Your task to perform on an android device: I want to hear the song "Oye Como Va" that I have recorded, so play the audio that I recorded on "Friday at 12:22 PM" for me and rewind it by 10 seconds on the Recorder app.
Image 0: 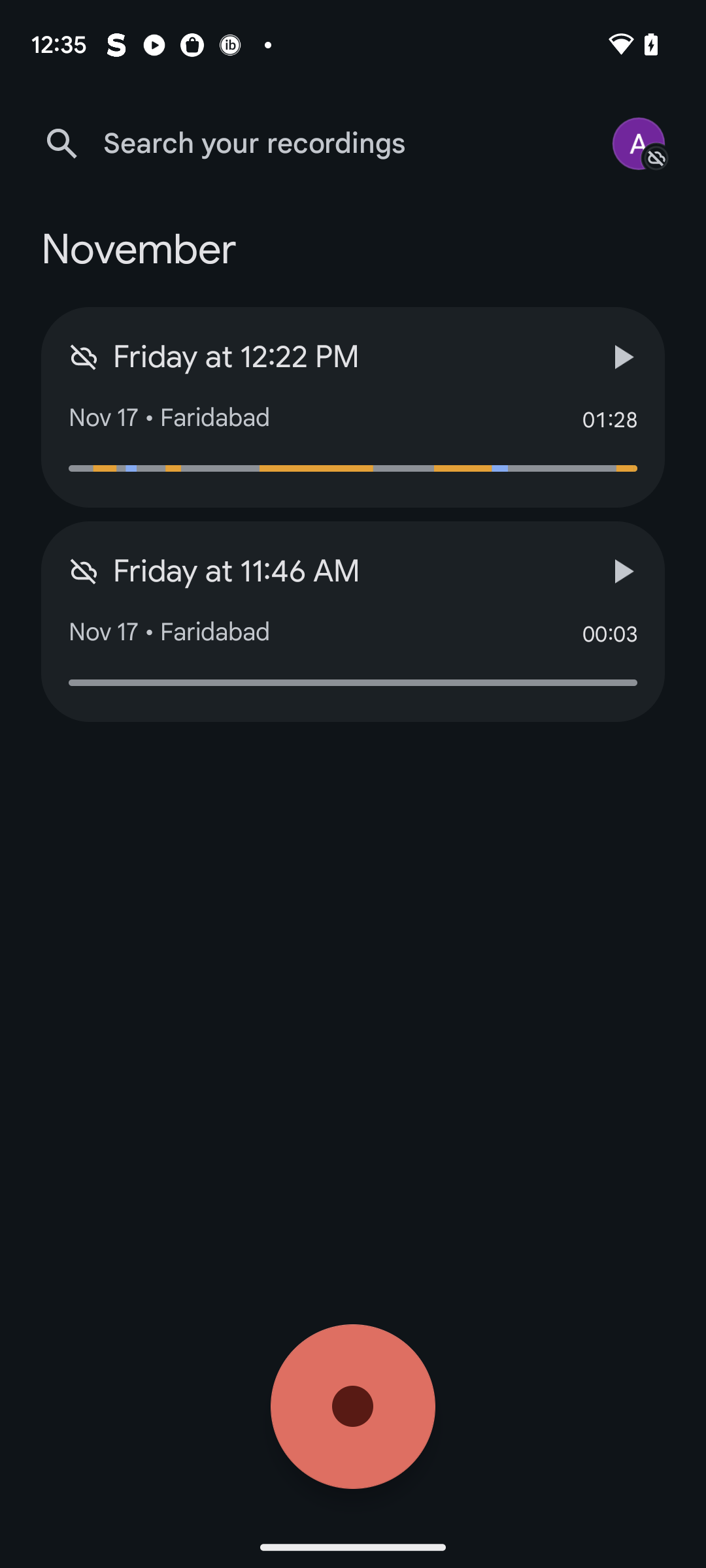
Click on the audio recording, which was recorded on Friday at 12:22 p.m.
Step 0: click (352, 407)
Image 1: 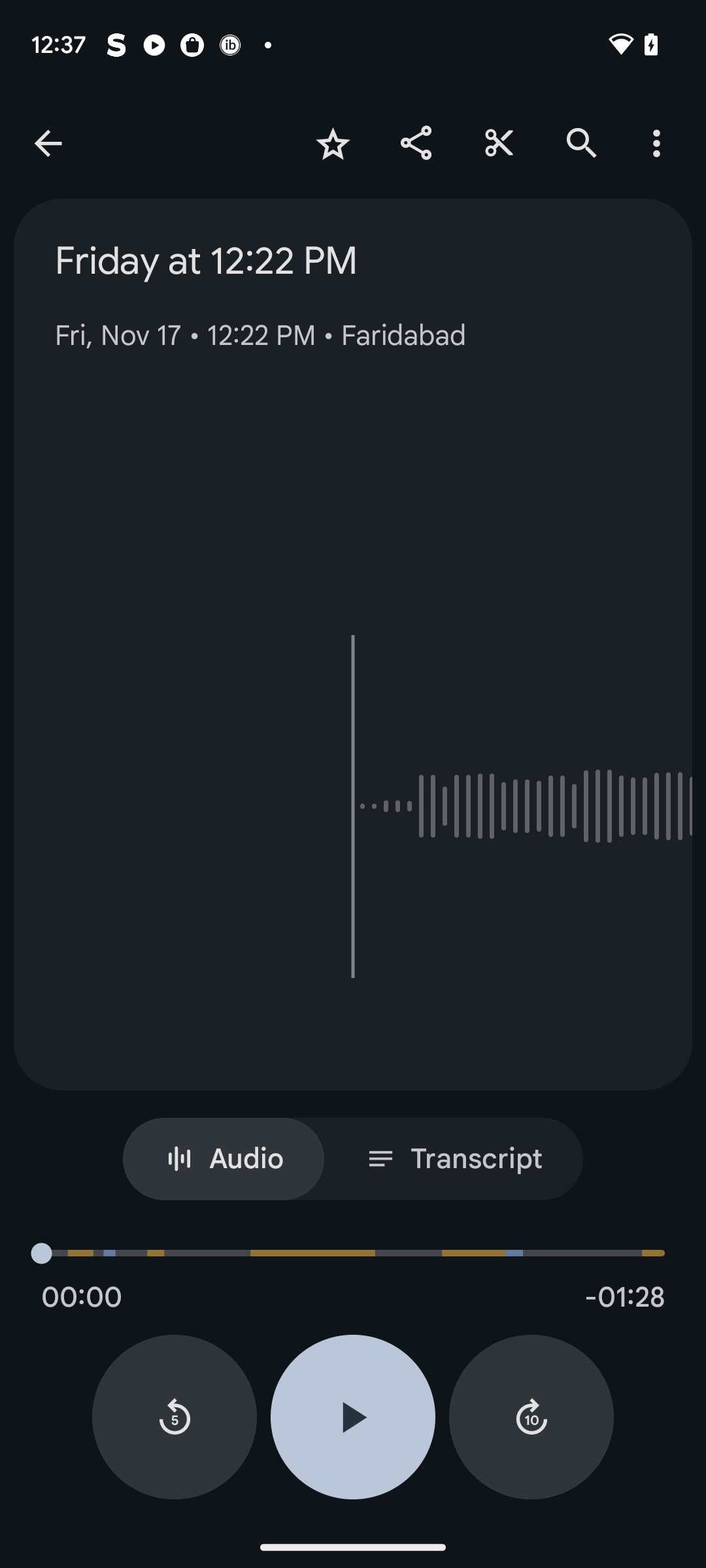
Click on the play icon
Step 1: click (353, 1417)
Image 3: 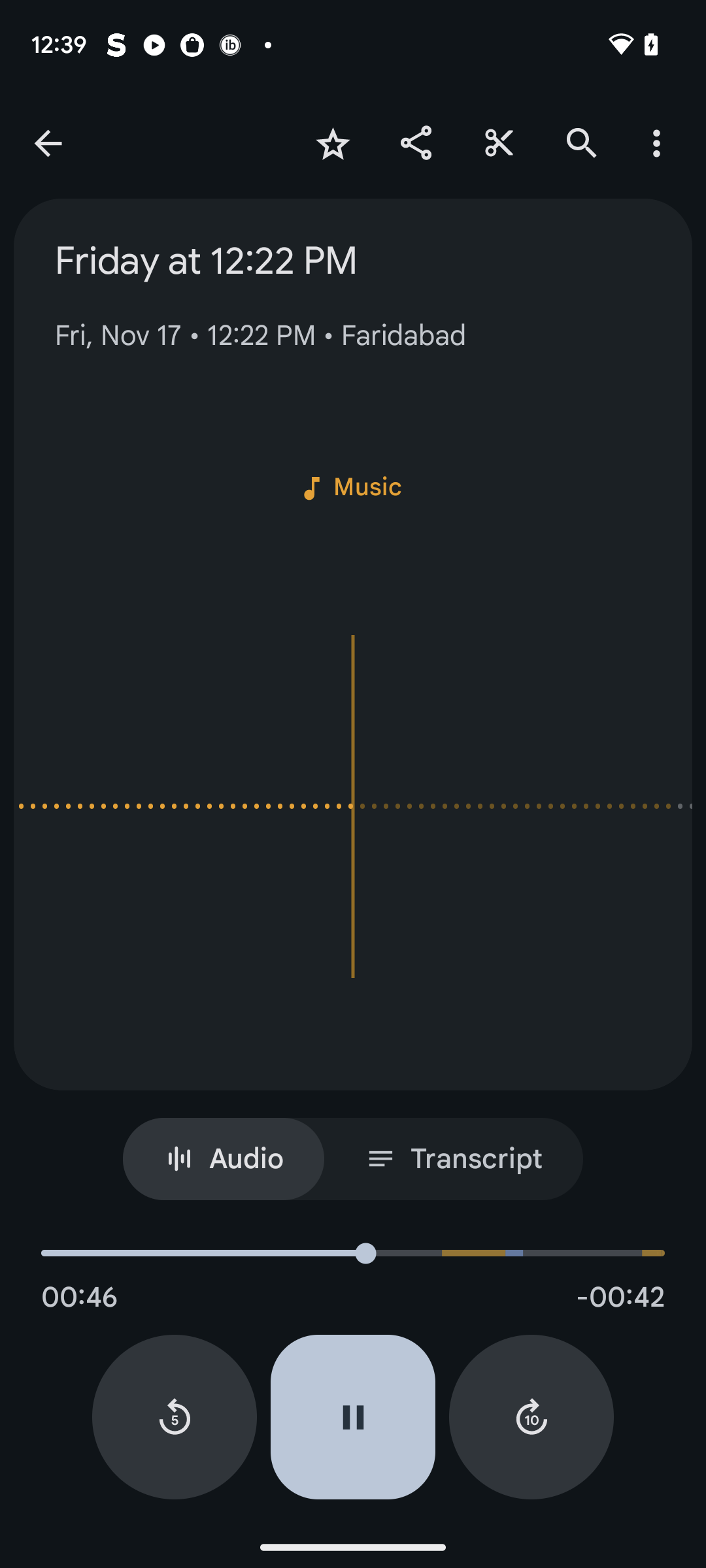
Click on the 5 seconds rewind icon at  the bottom left.
Step 3: click (175, 1417)